Your task to perform on an android device: I want to listen to the Ocean Slumber, search for Ocean Slumber, and play it in the Simple Habits app to improve my meditation.
Image 0: 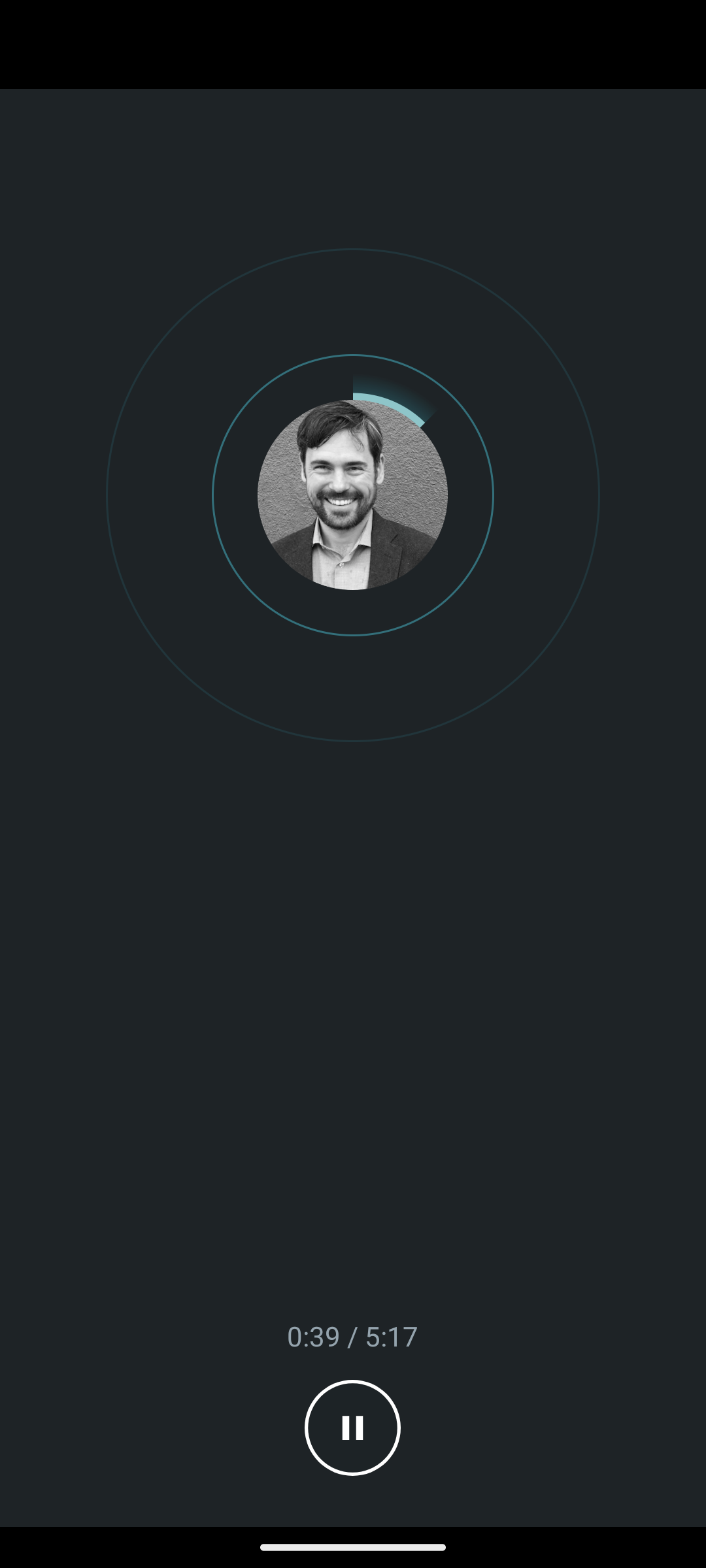
Tap on the screen for the meditation controllers
Step 0: click (384, 873)
Image 1: 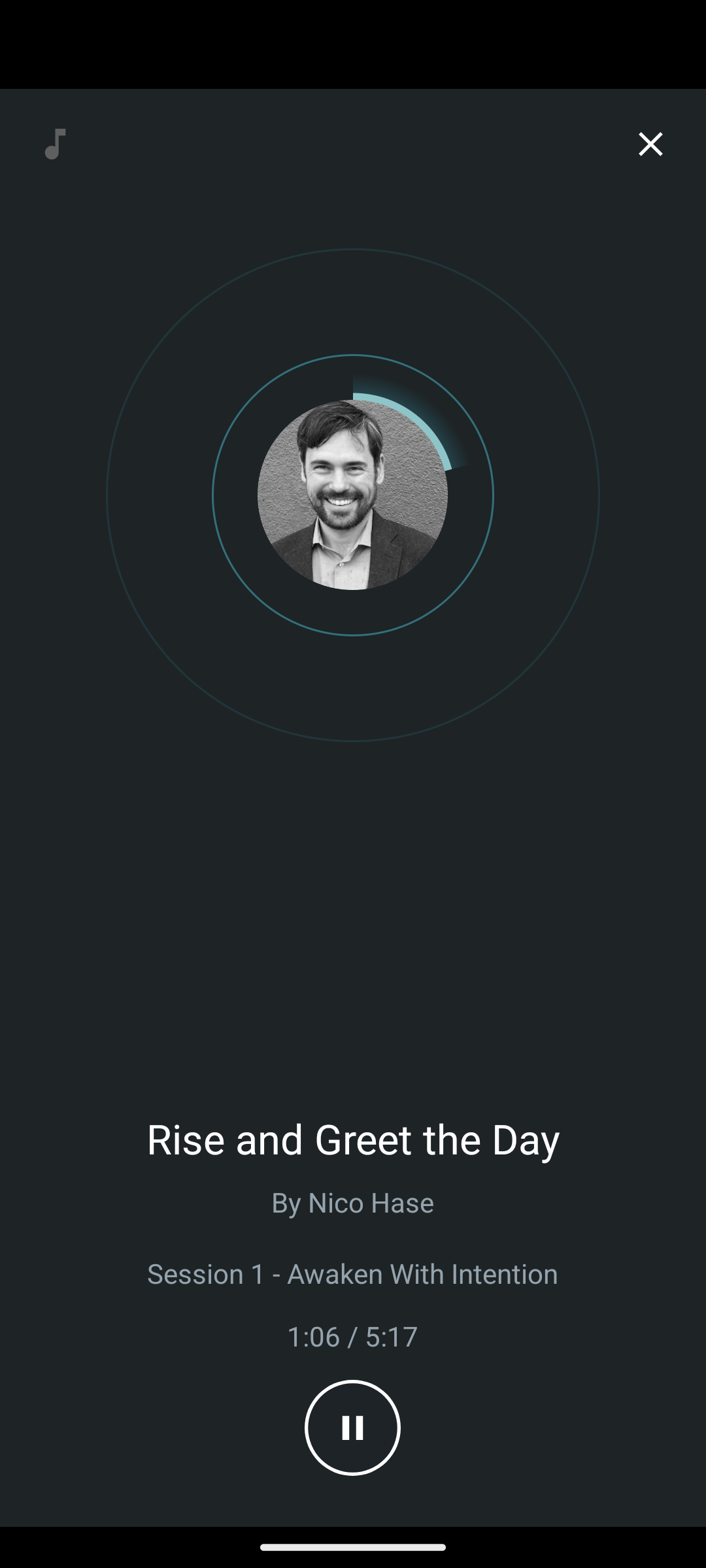
Click on the close button at the top right corner of the screen
Step 1: click (650, 144)
Image 2: 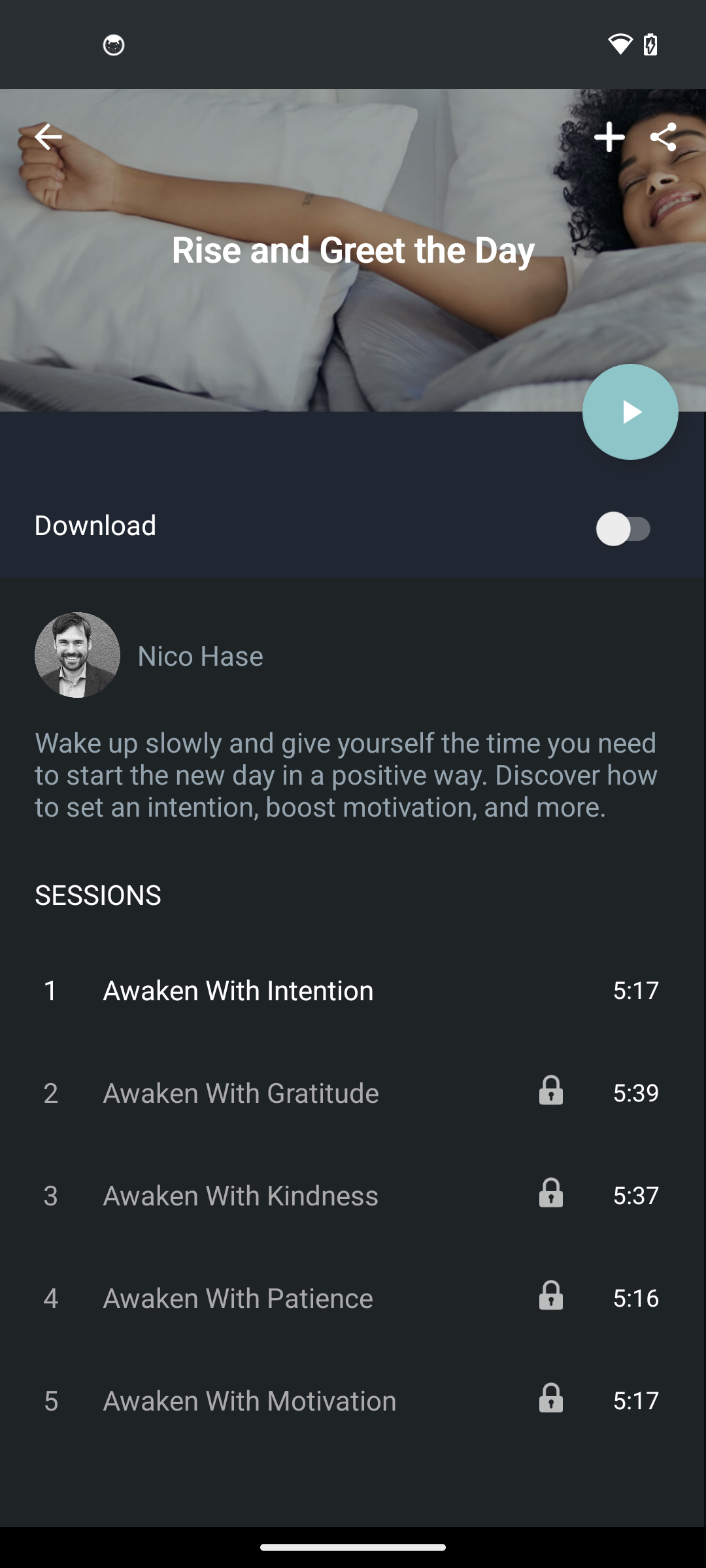
Get back to the previous page of the app
Step 2: press back button
Image 3: 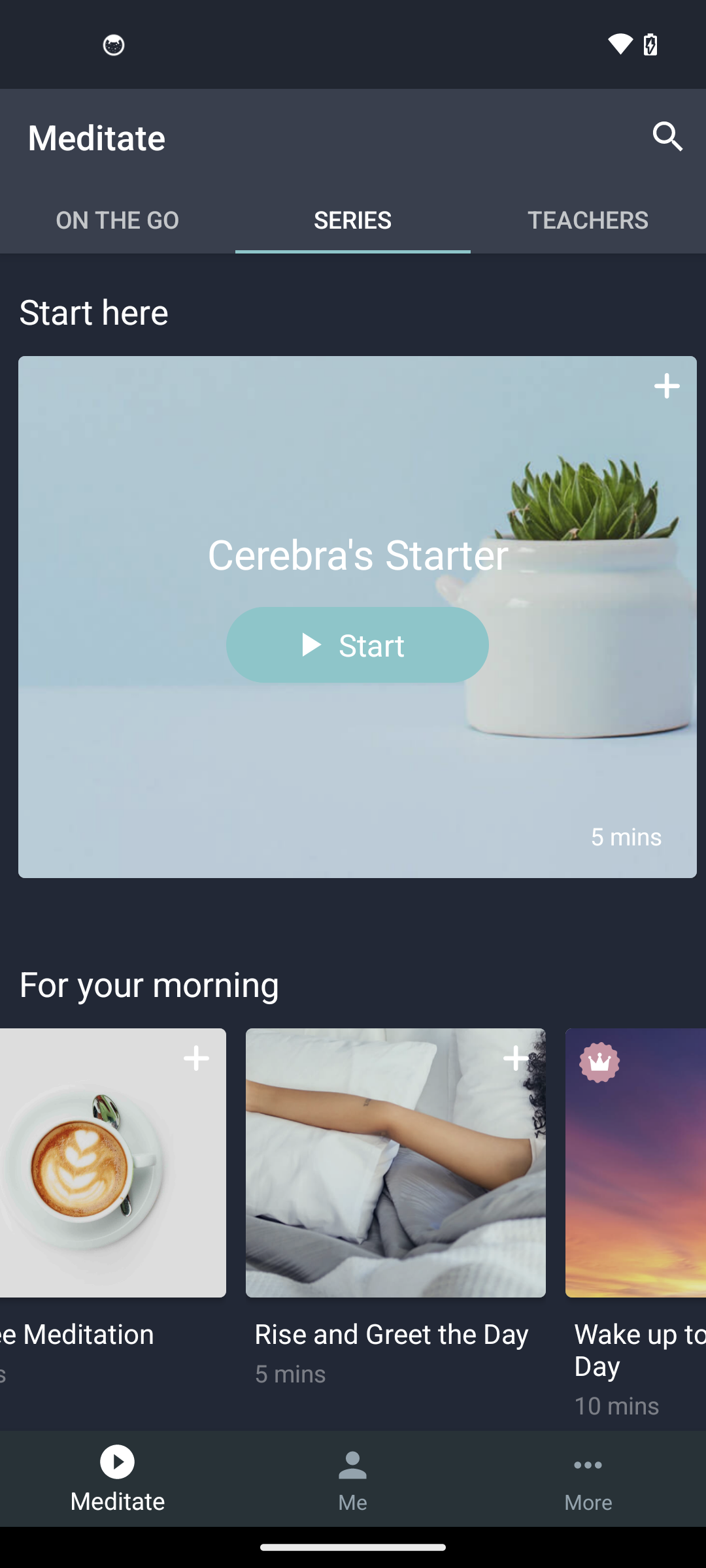
Click on the search button at the top right corner of the screen
Step 3: click (668, 137)
Image 4: 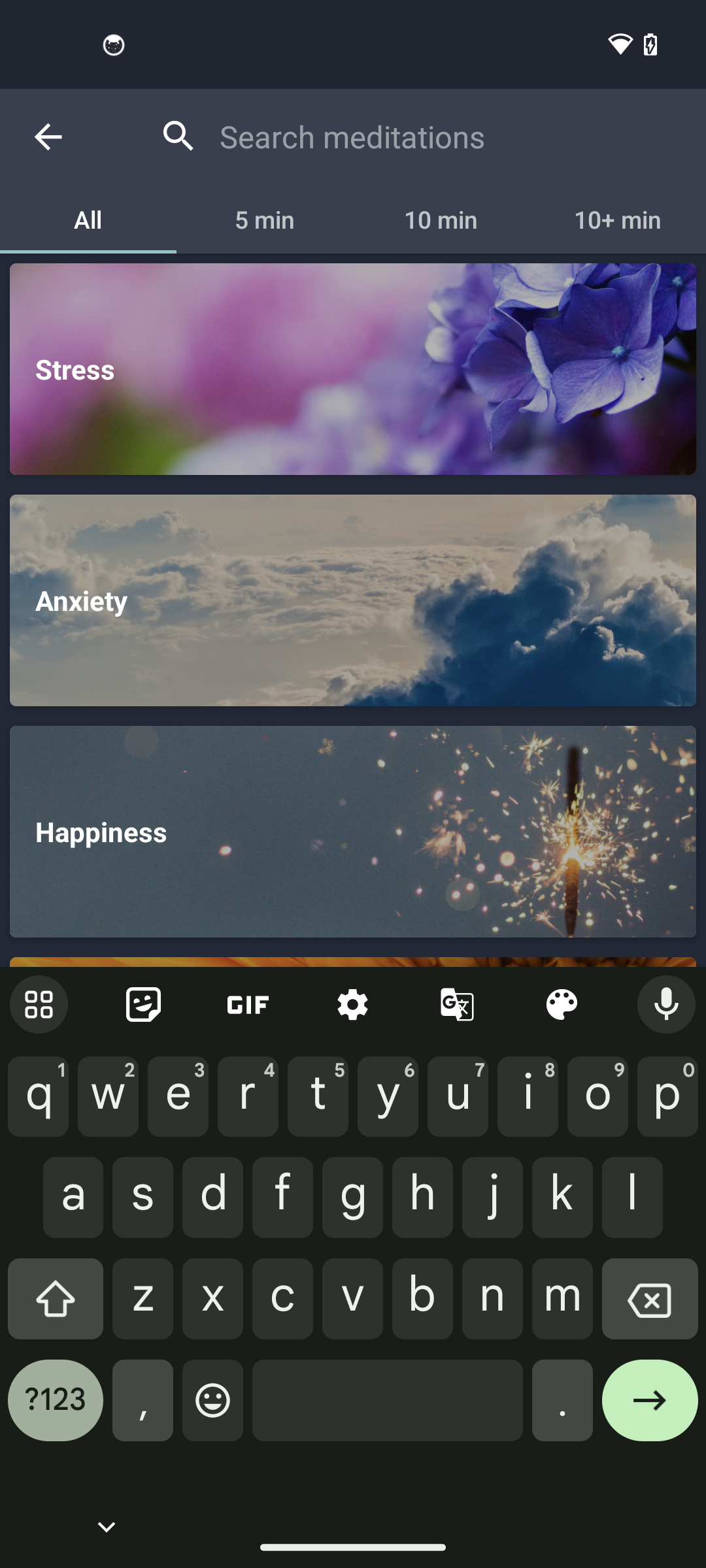
Type Ocean Slumber in the search bar
Step 4: type "Ocean Slumber"
Image 5: 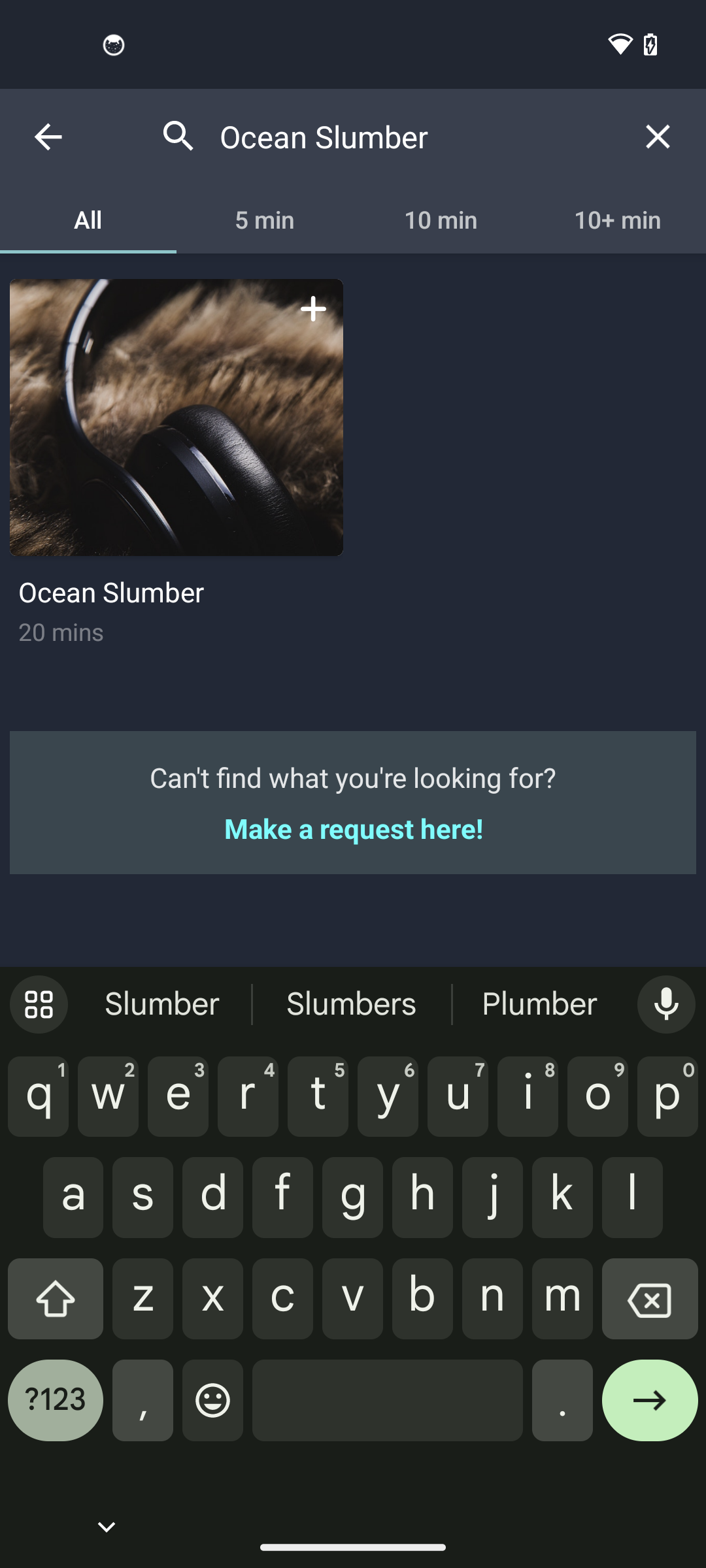
Click on the Ocean Slumber sound
Step 5: click (177, 370)
Image 6: 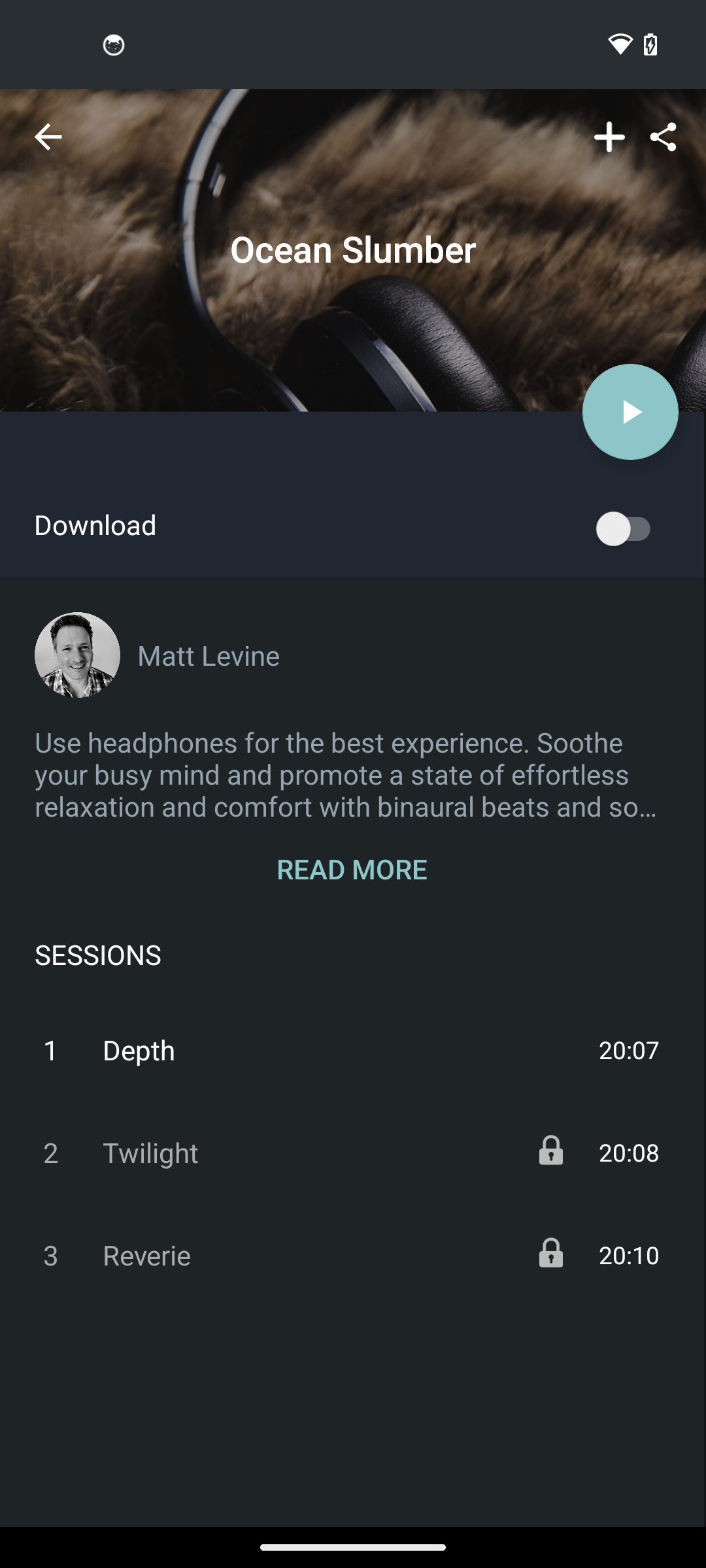
Click on the play button 
Step 6: click (622, 406)